Your task to perform on an android device: By using Gmail, I would like to send my progress report to my friend karin.iversen@example.com
Image 0: 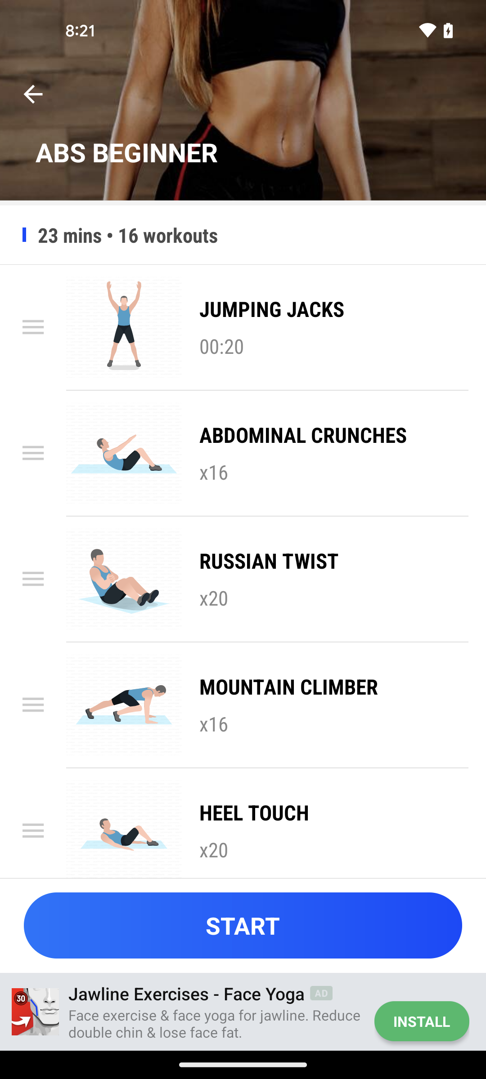
Go back to the previous page
Step 0: press back button
Image 1: 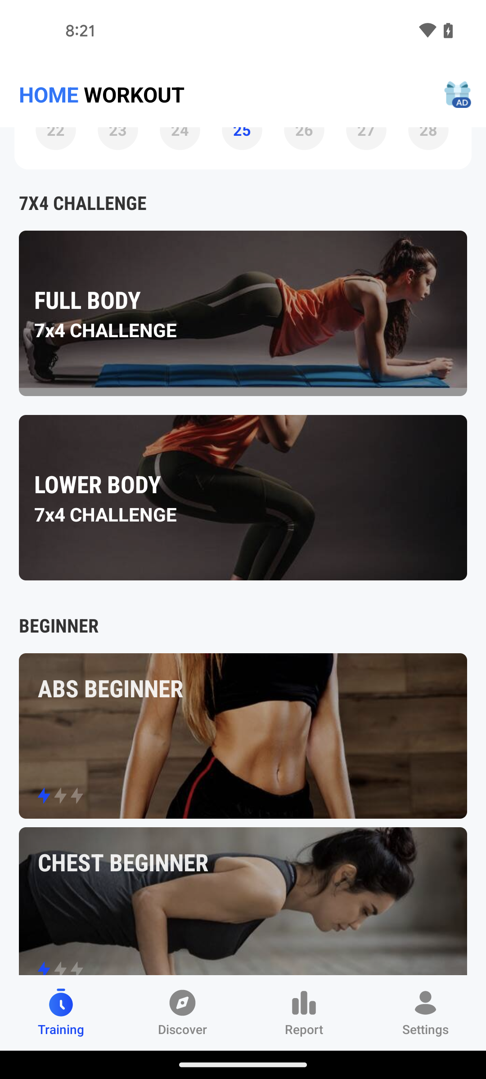
Tap on the settings option at the bottom right corner of the screen
Step 1: click (425, 1013)
Image 2: 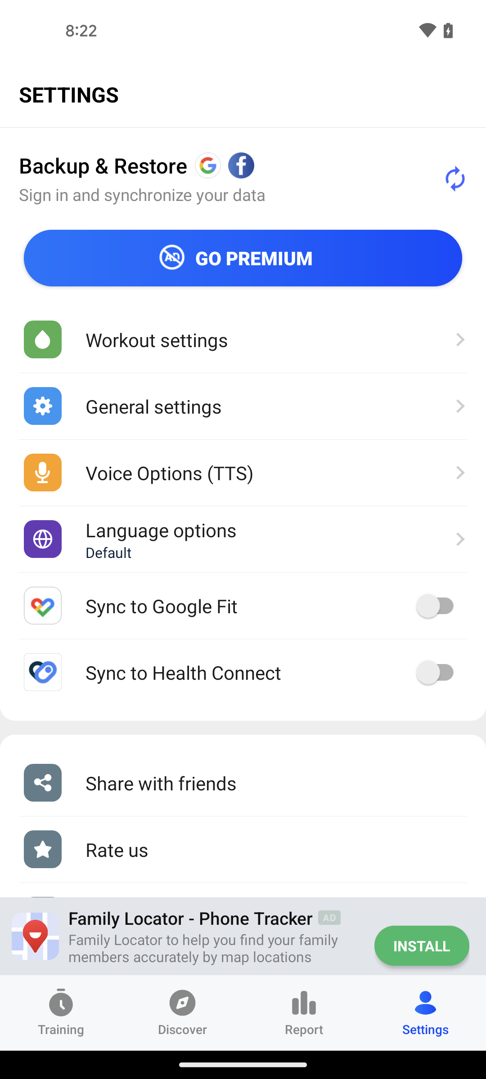
Tap on the share with friends option
Step 2: click (270, 782)
Image 3: 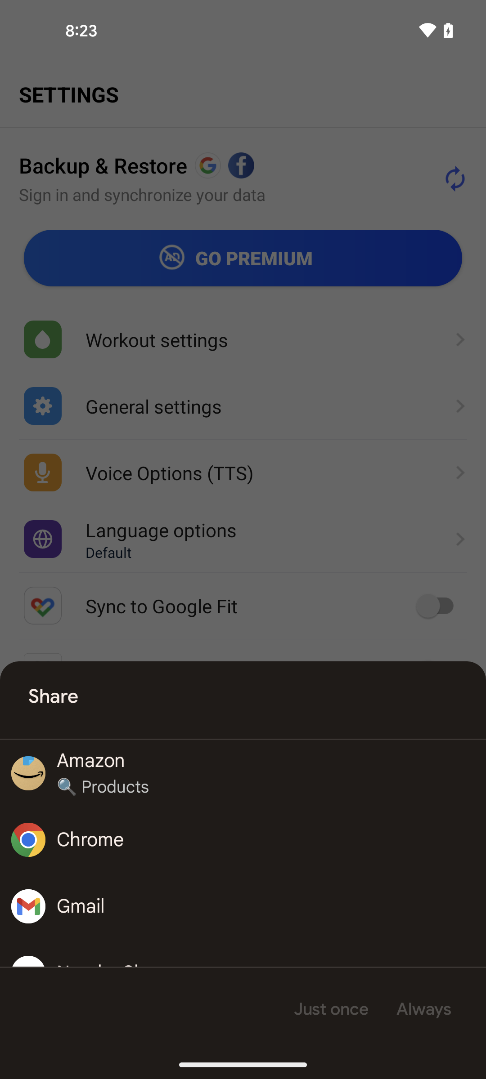
Select the gmail option
Step 3: click (243, 906)
Image 4: 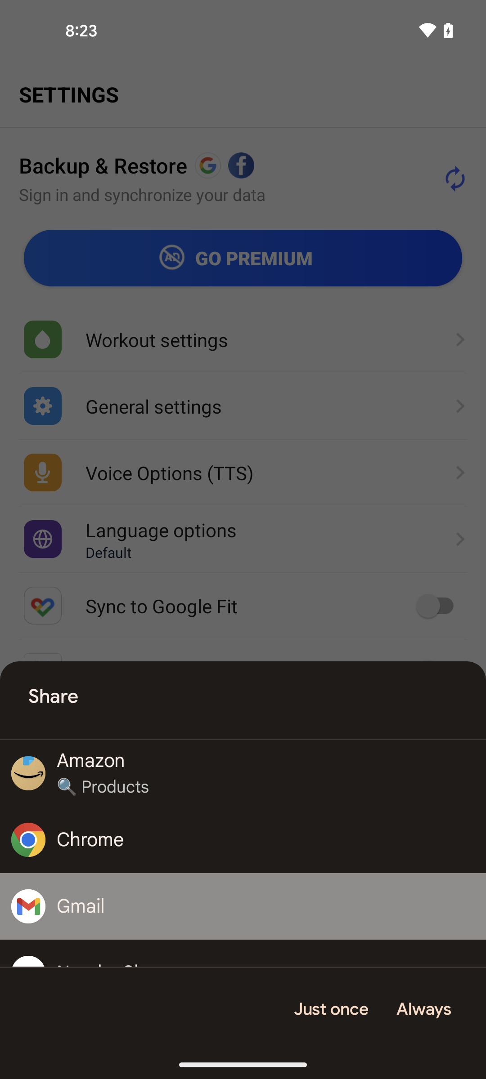
Tap on the just once option
Step 4: click (330, 1009)
Image 5: 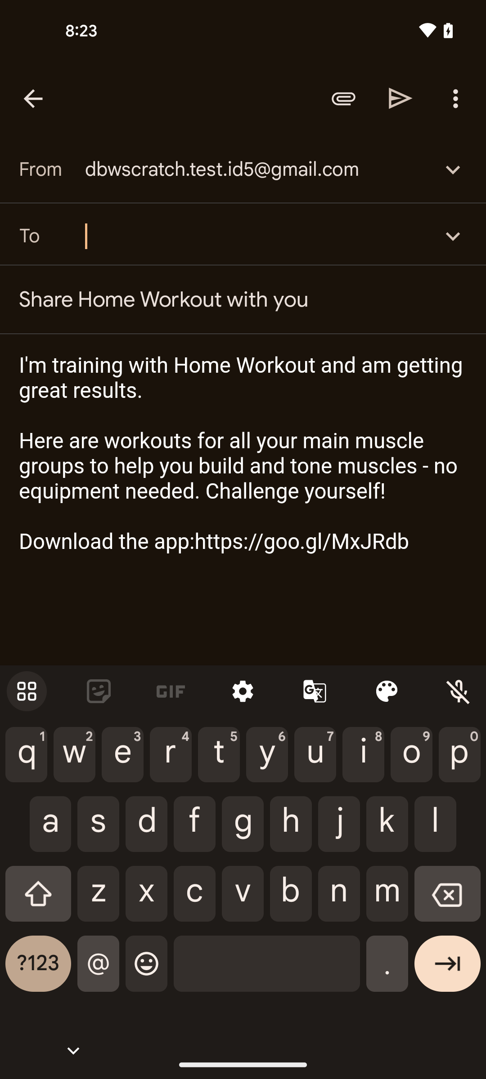
Tap on the drawer icon of sender 
Step 5: click (452, 169)
Image 6: 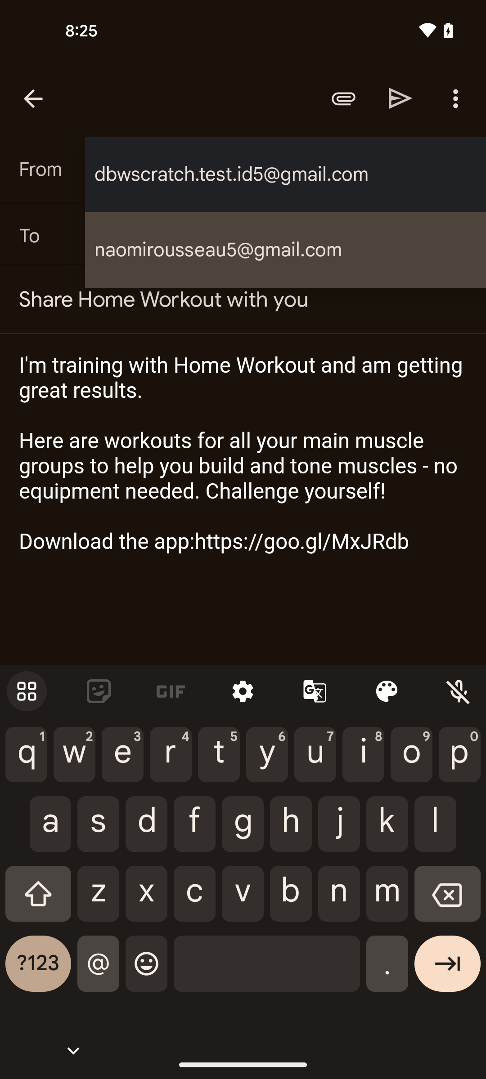
Select the account naomirousseau5@gmail.com
Step 6: click (285, 250)
Image 7: 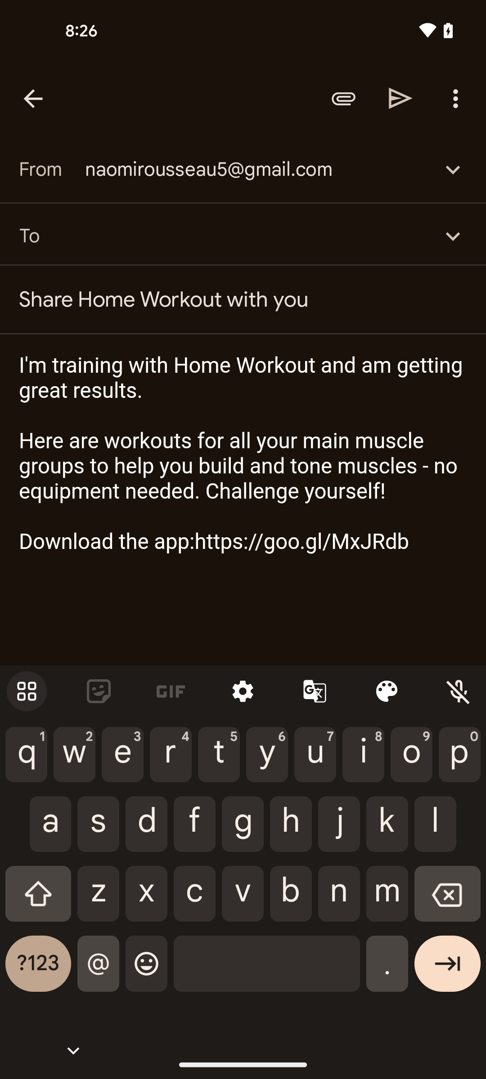
Type the recipient mail to karin.iversen@example.com
Step 7: type "karin.iversen@example.com"
Image 8: 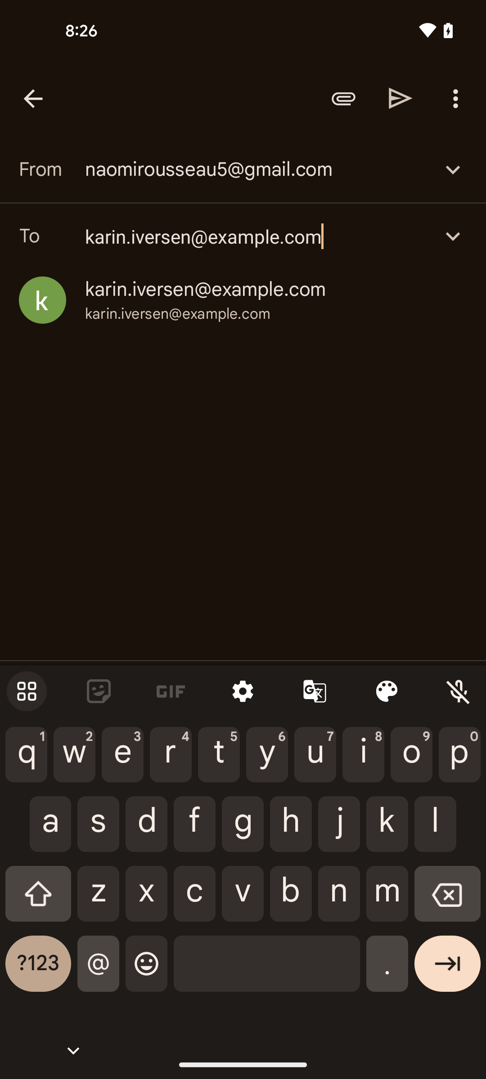
Tap on the send icon at the top right corner of the screen
Step 8: click (400, 98)